Your task to perform on an android device: I am planning to install a thermostat at my home, search for a thermostat in the Industrybuying app.
Image 0: 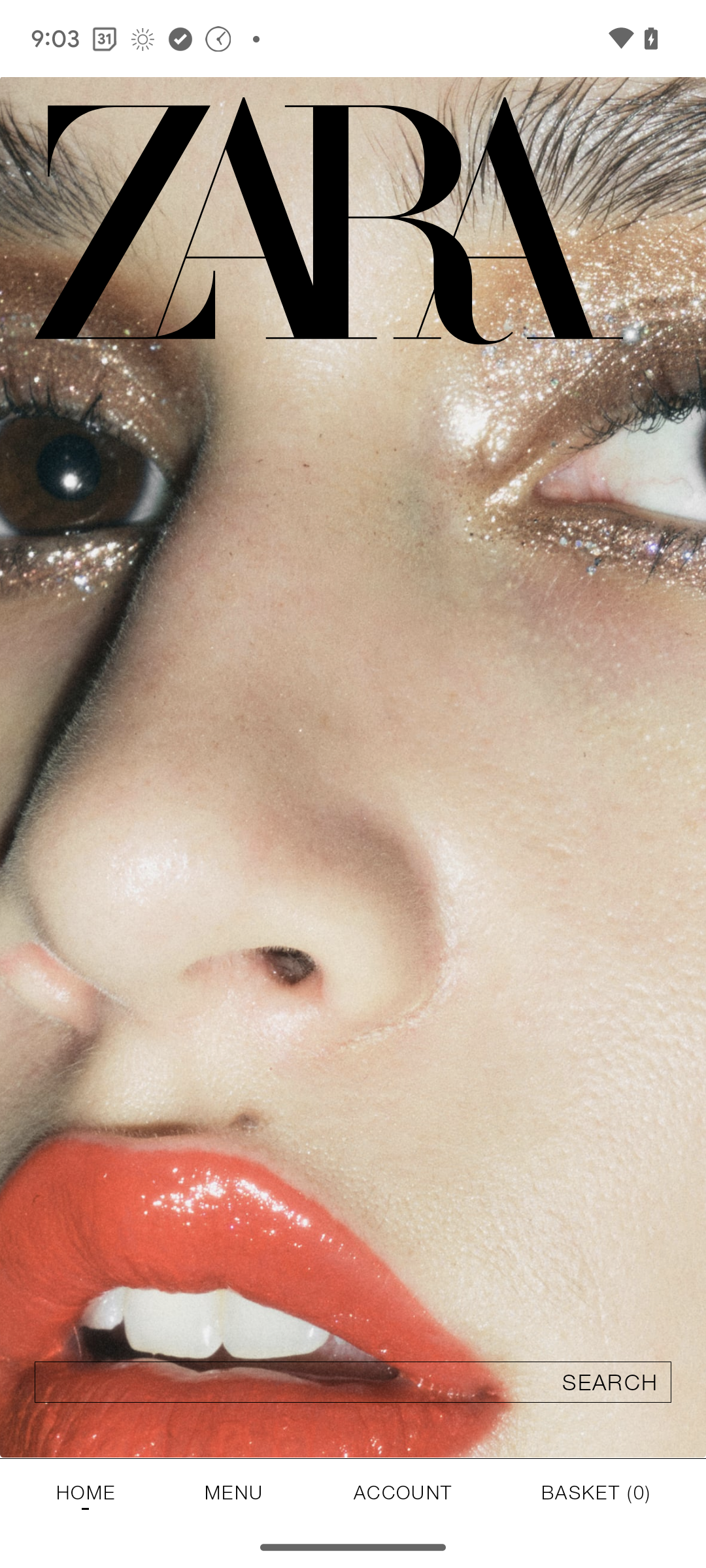
Open the Industrybuying app.
Step 0: open app "Industrybuying"
Image 1: 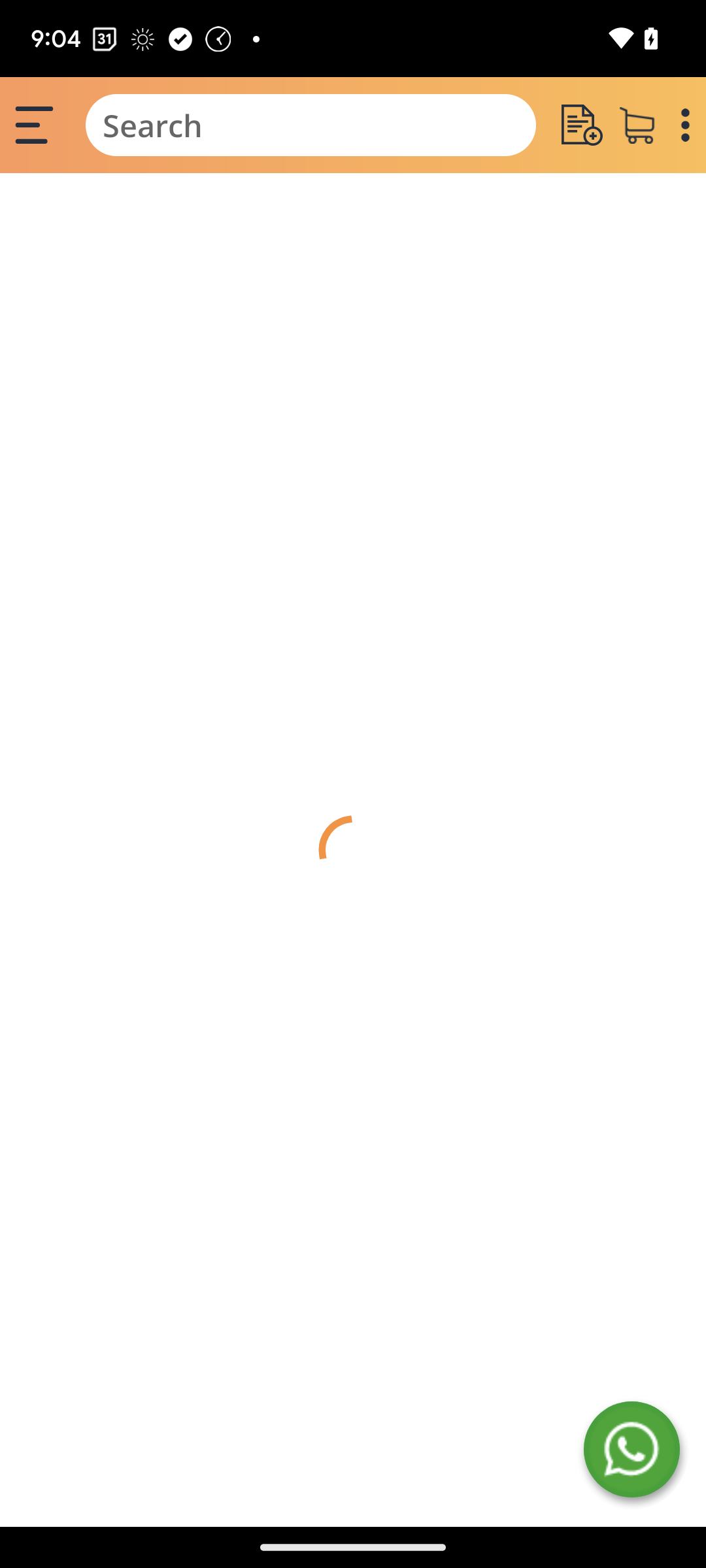
Open the Industrybuying app.
Step 1: wait
Image 2: 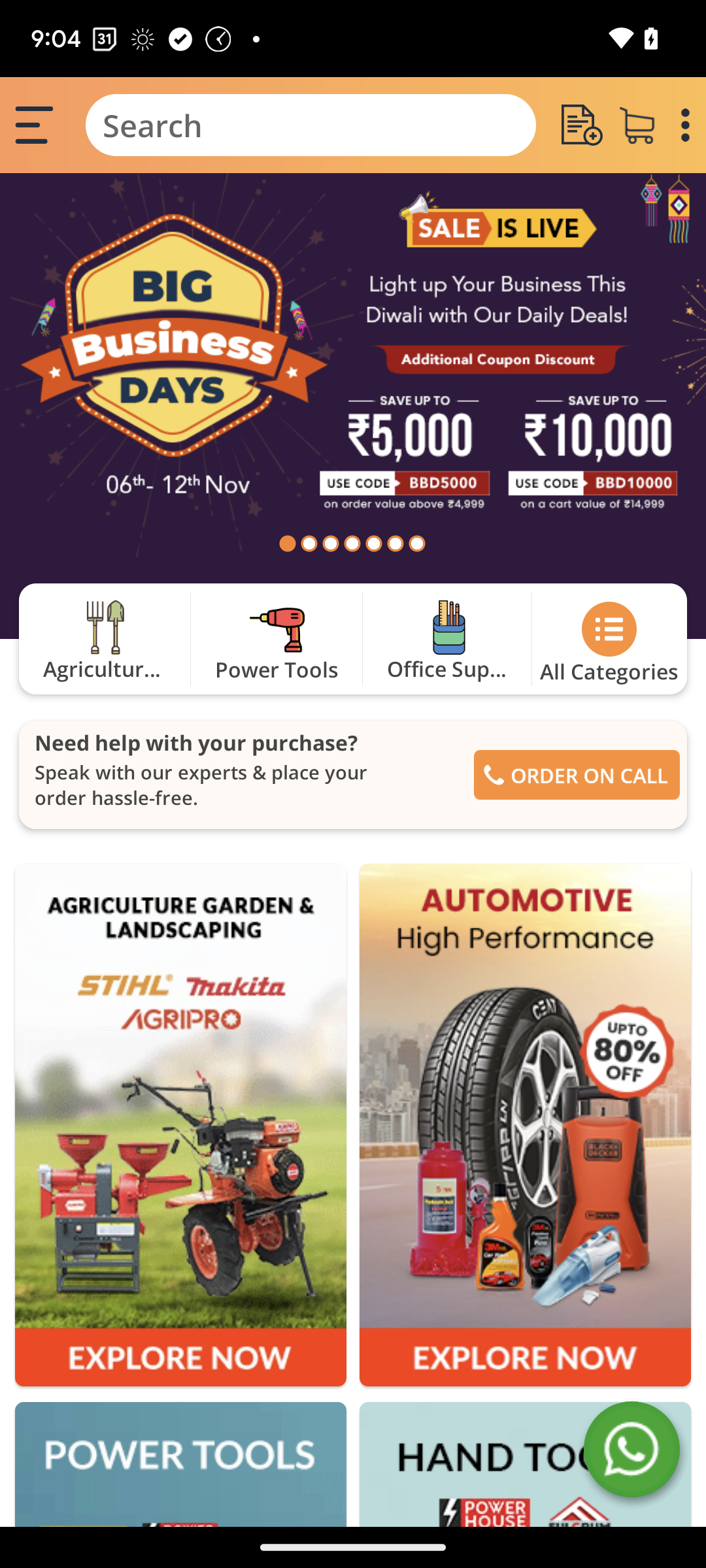
Click on the search bar.
Step 2: click (311, 125)
Image 3: 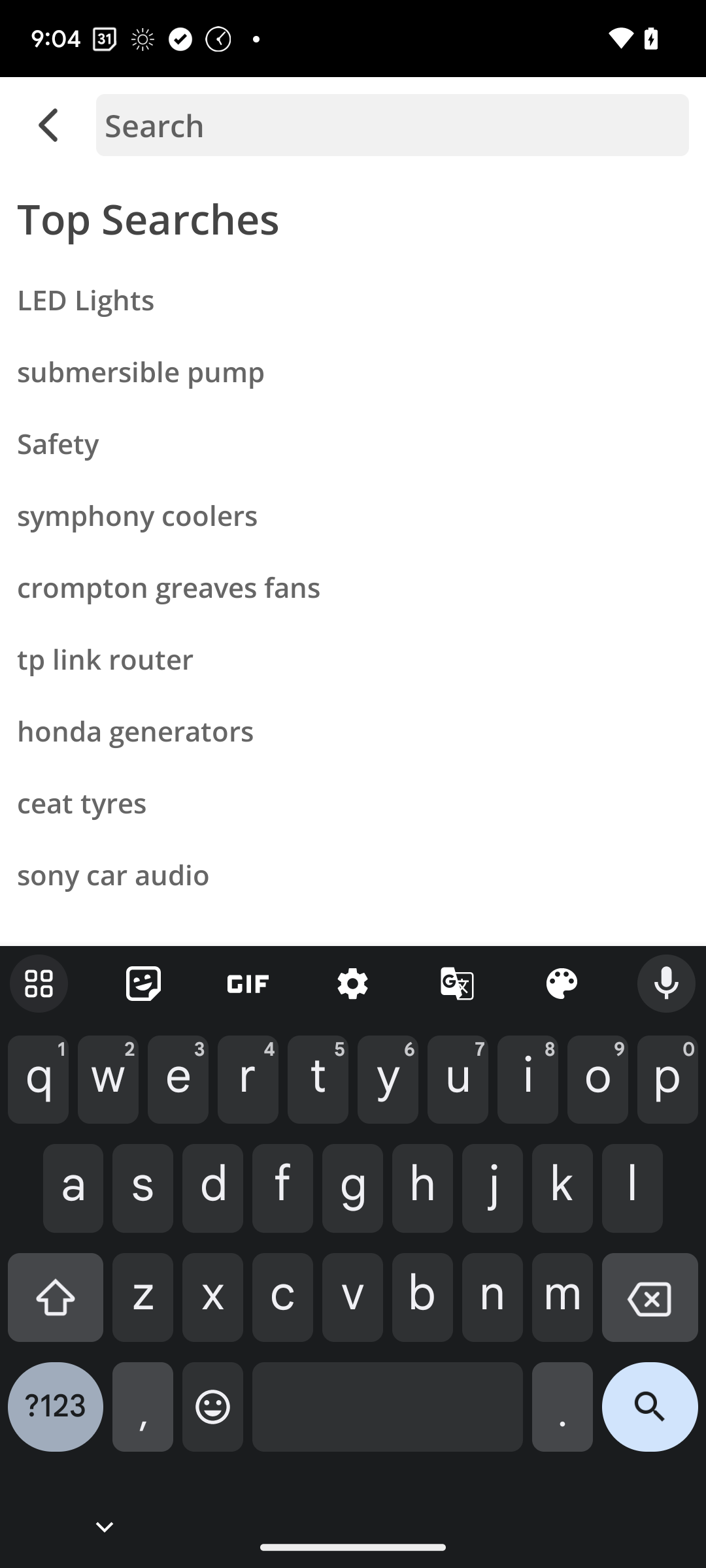
Enter the name of the product.
Step 3: type "Thermostat"
Image 4: 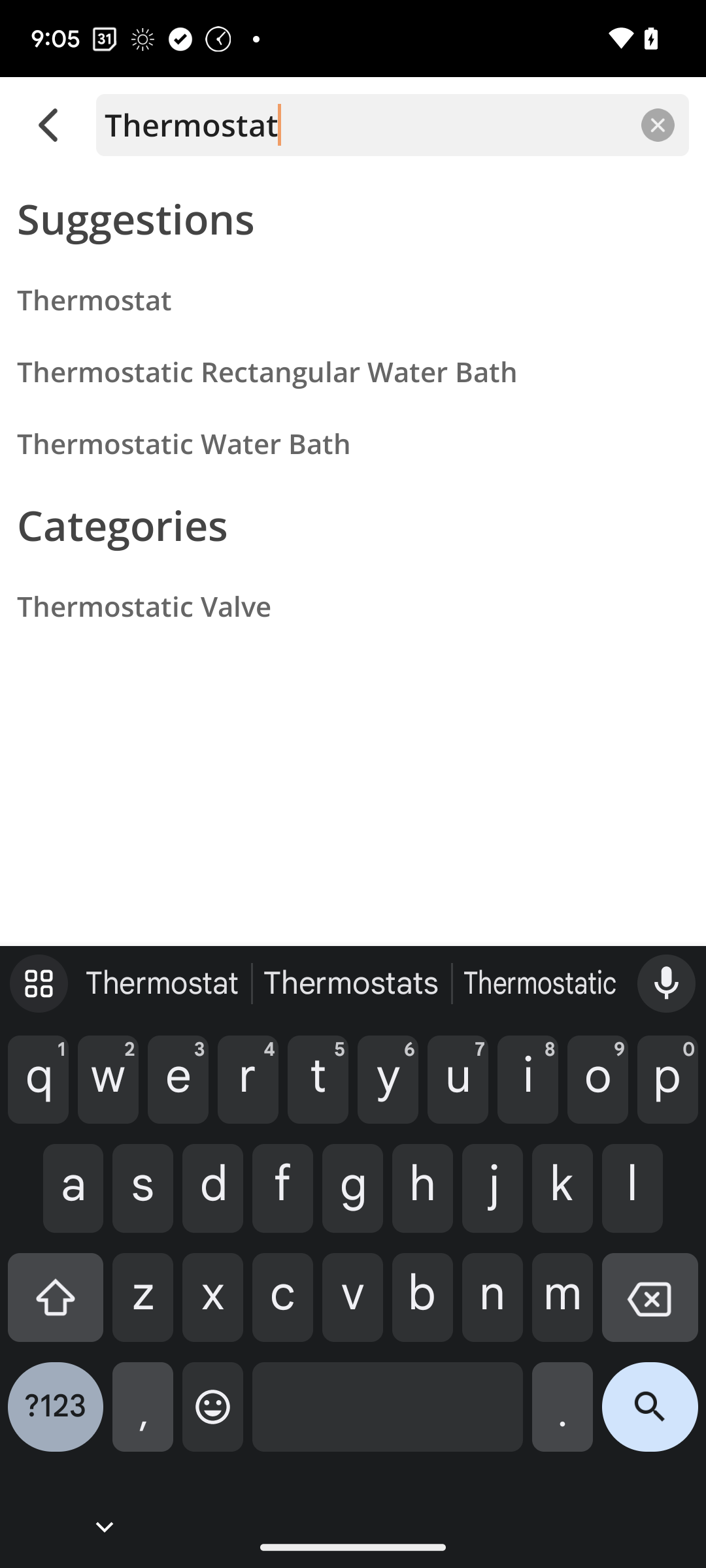
Click on the first option.
Step 4: click (353, 300)